Your task to perform on an android device: I will set the reminder on Snooze to buy New Balance hiking shoes on the To-Do-List app.
Image 0: 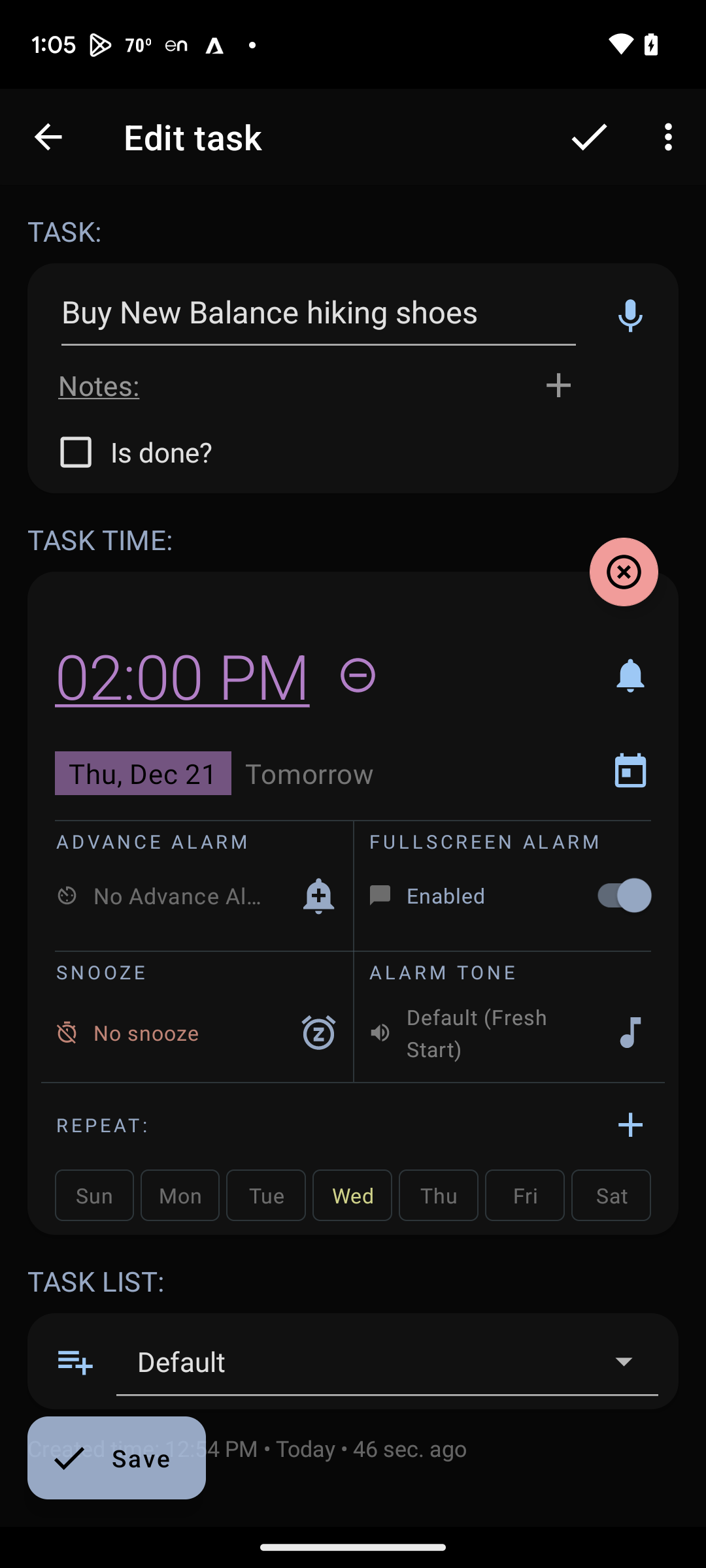
Click on snooze
Step 0: click (181, 1032)
Image 1: 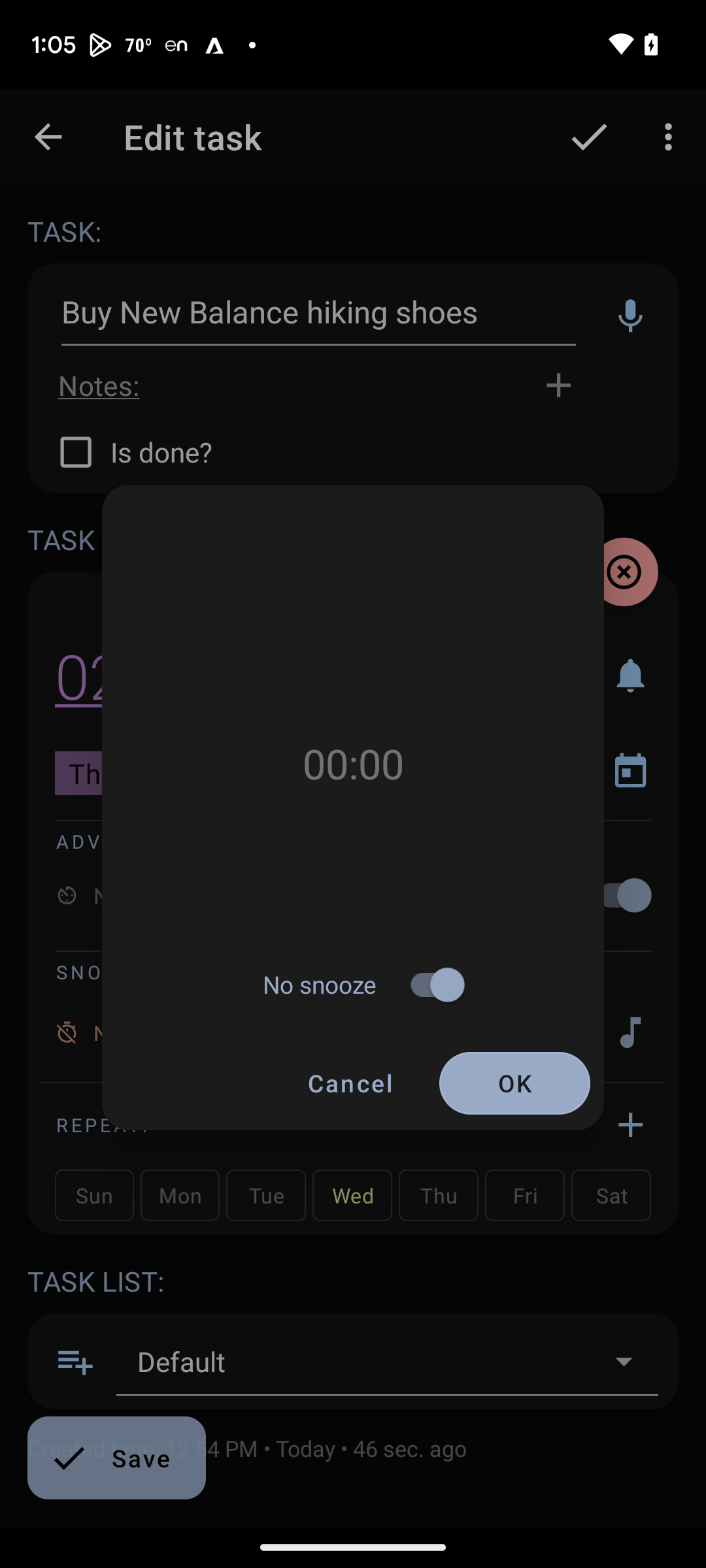
Click on No snooze
Step 1: click (367, 984)
Image 2: 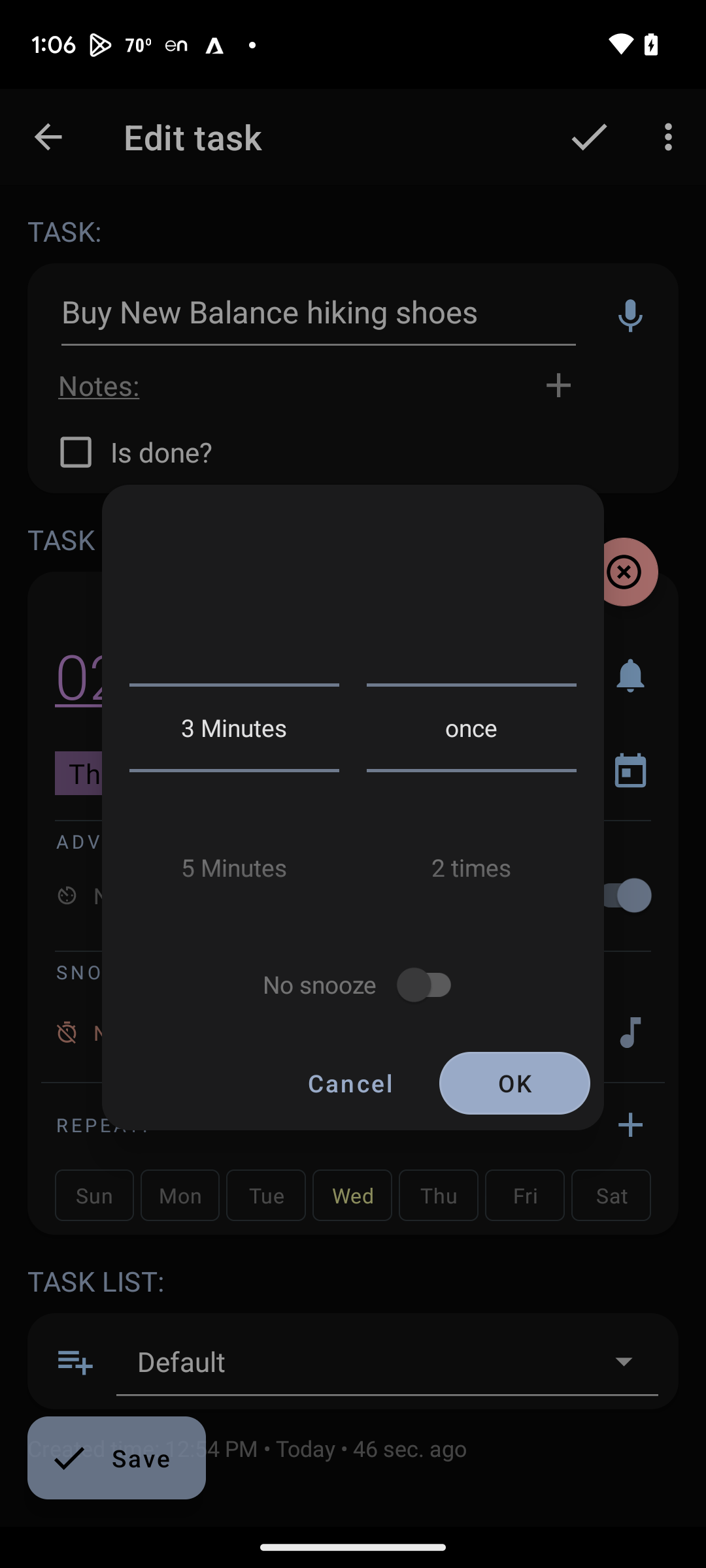
Click on OK
Step 2: click (514, 1083)